Your task to perform on an android device: In the Goibibo app, search for the Value Hotel Thomson in Singapore from August 5–23 to August 15–23
Image 0: 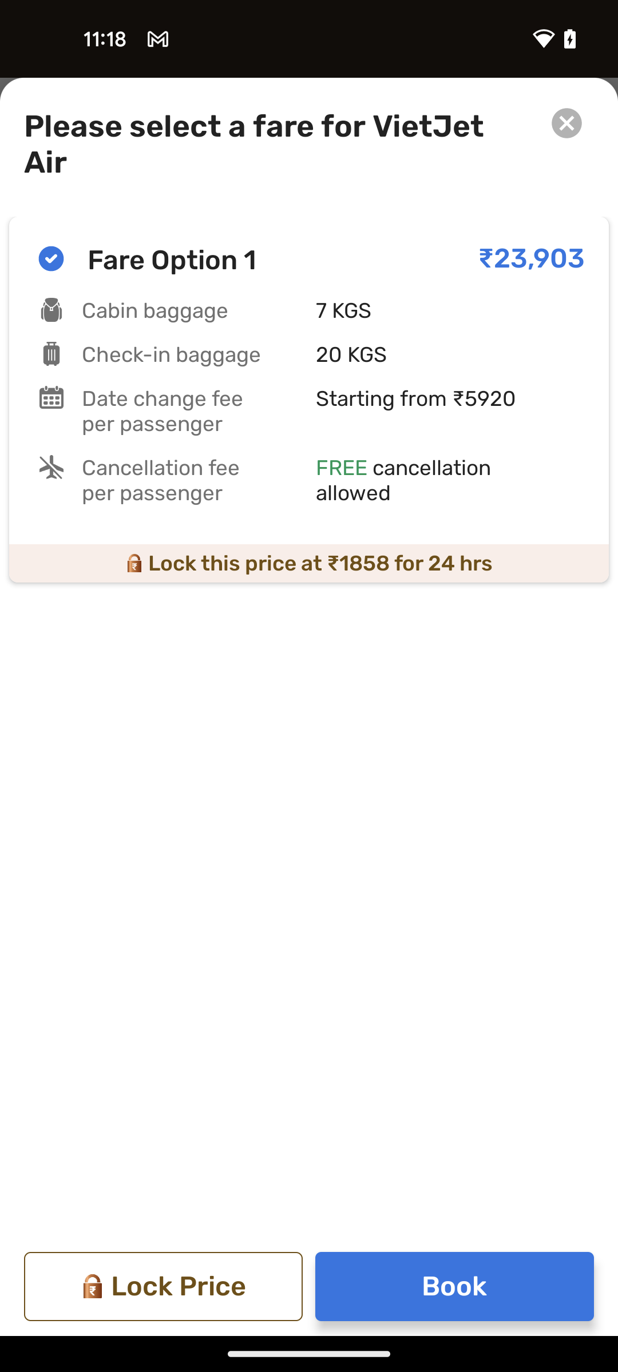
Go back to the previous page
Step 0: press back button
Image 2: 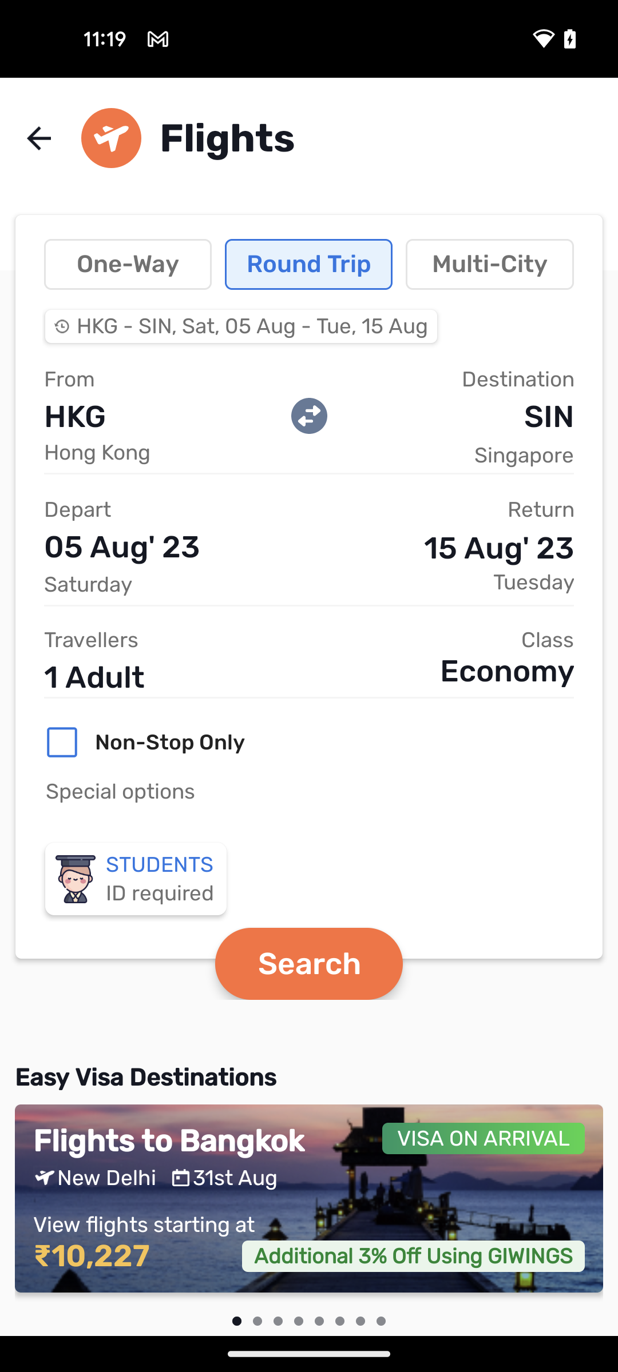
Go back to the previous page
Step 2: press back button
Image 3: 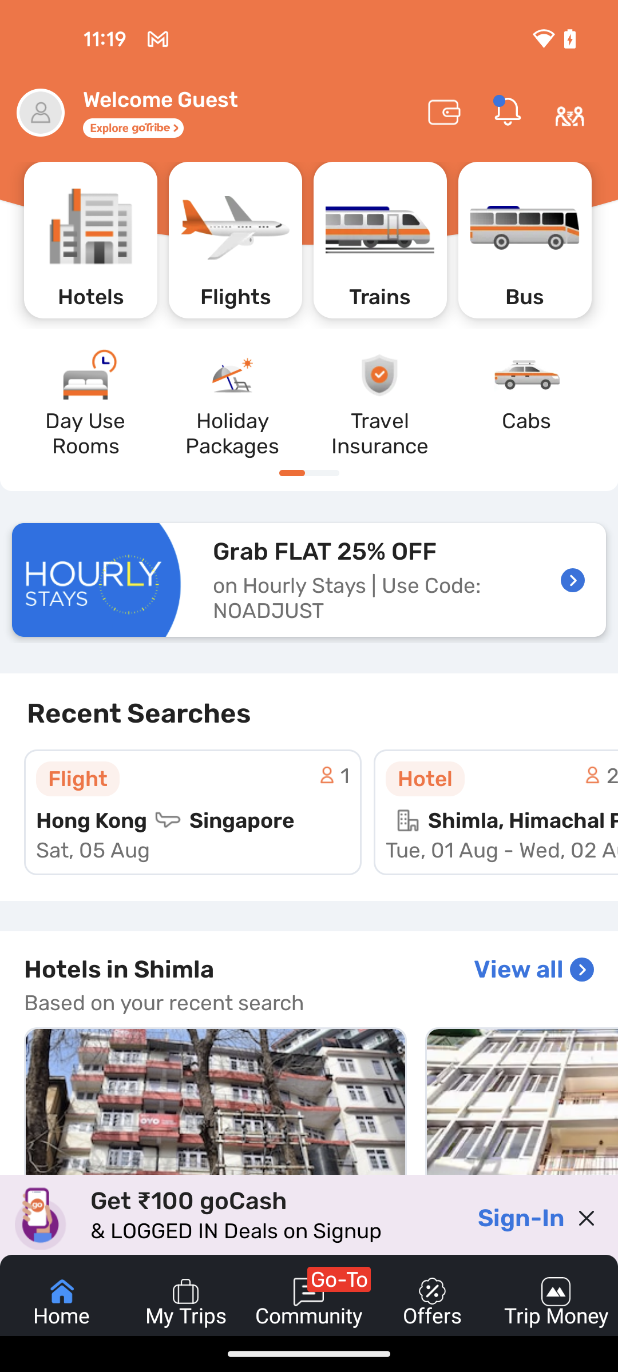
Click on the hotels section
Step 3: click (90, 240)
Image 4: 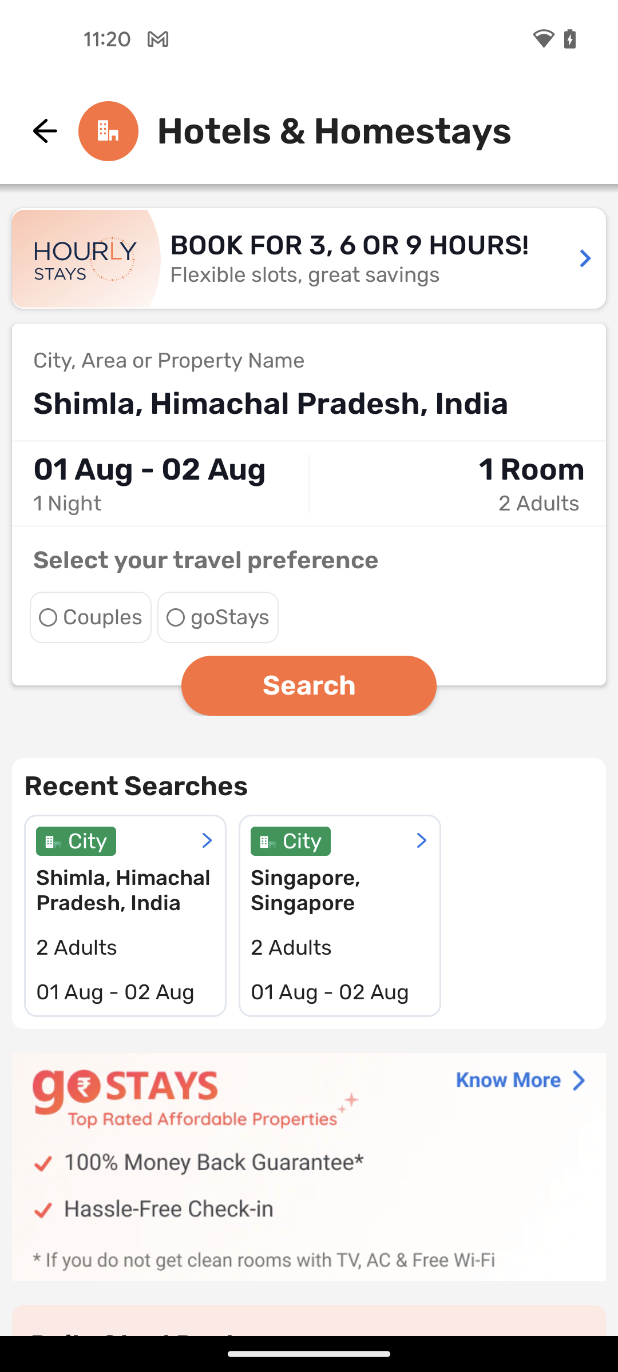
Click on the location search bar
Step 4: click (308, 404)
Image 5: 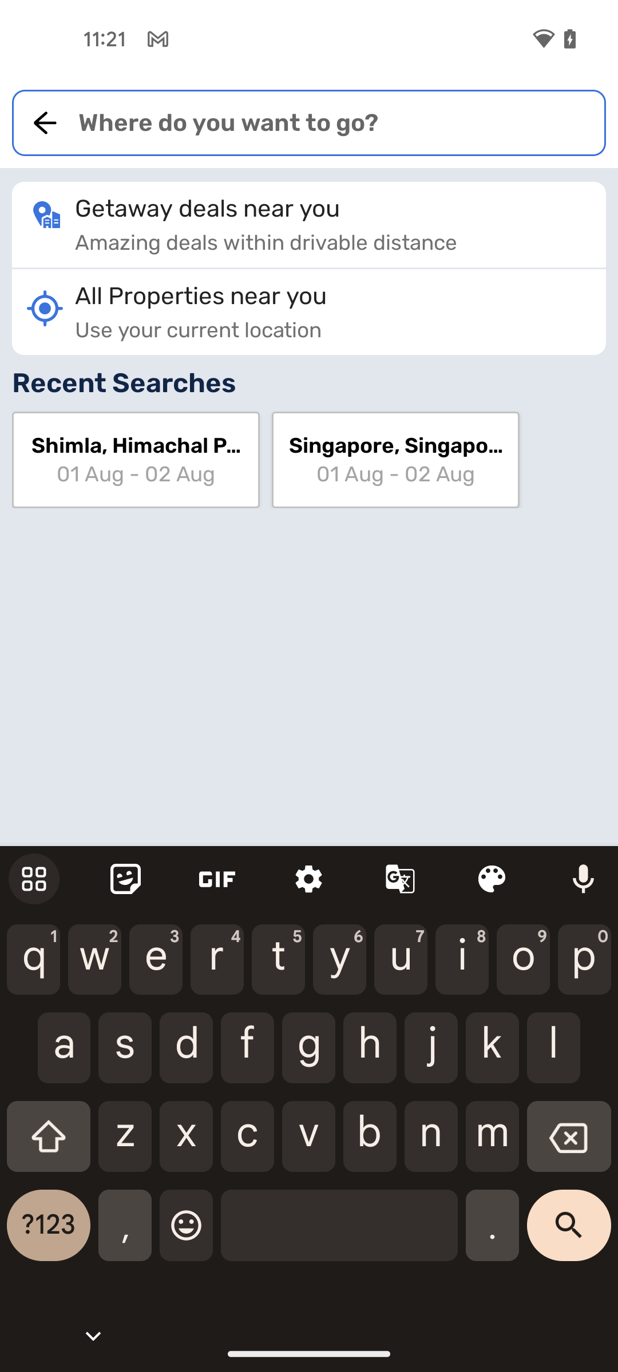
Search for Singapore 
Step 5: type "Singapore"
Image 7: 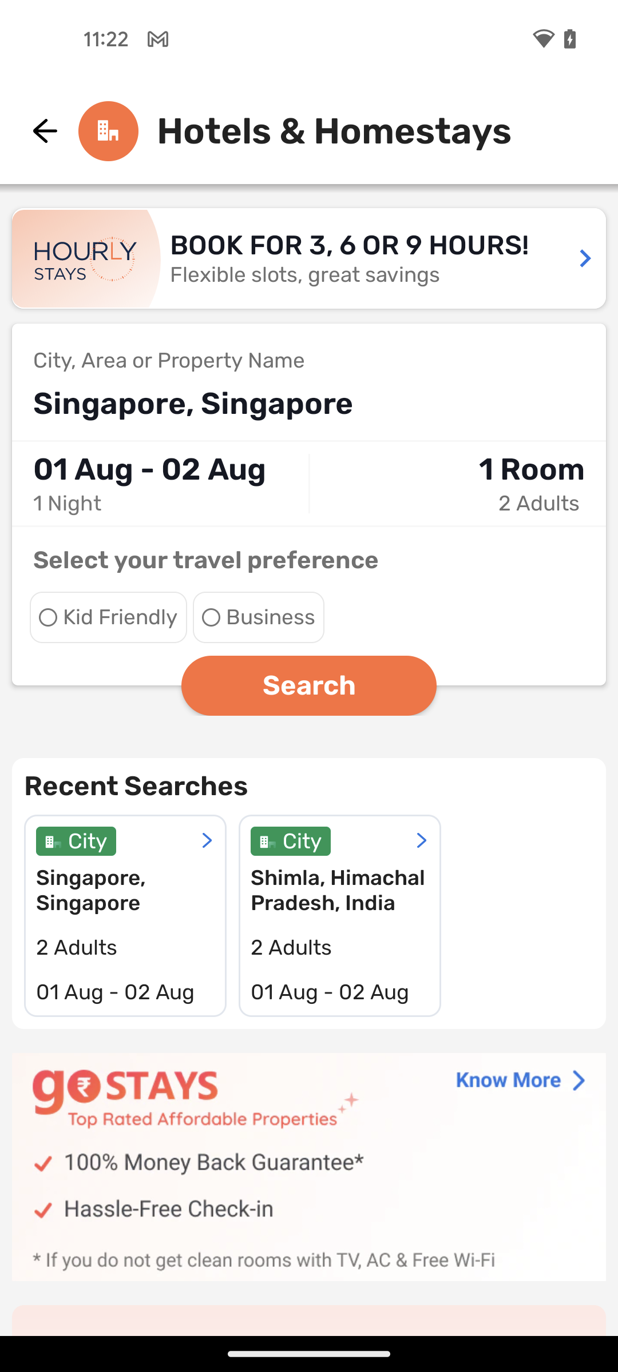
Click on the date section
Step 7: click (149, 469)
Image 8: 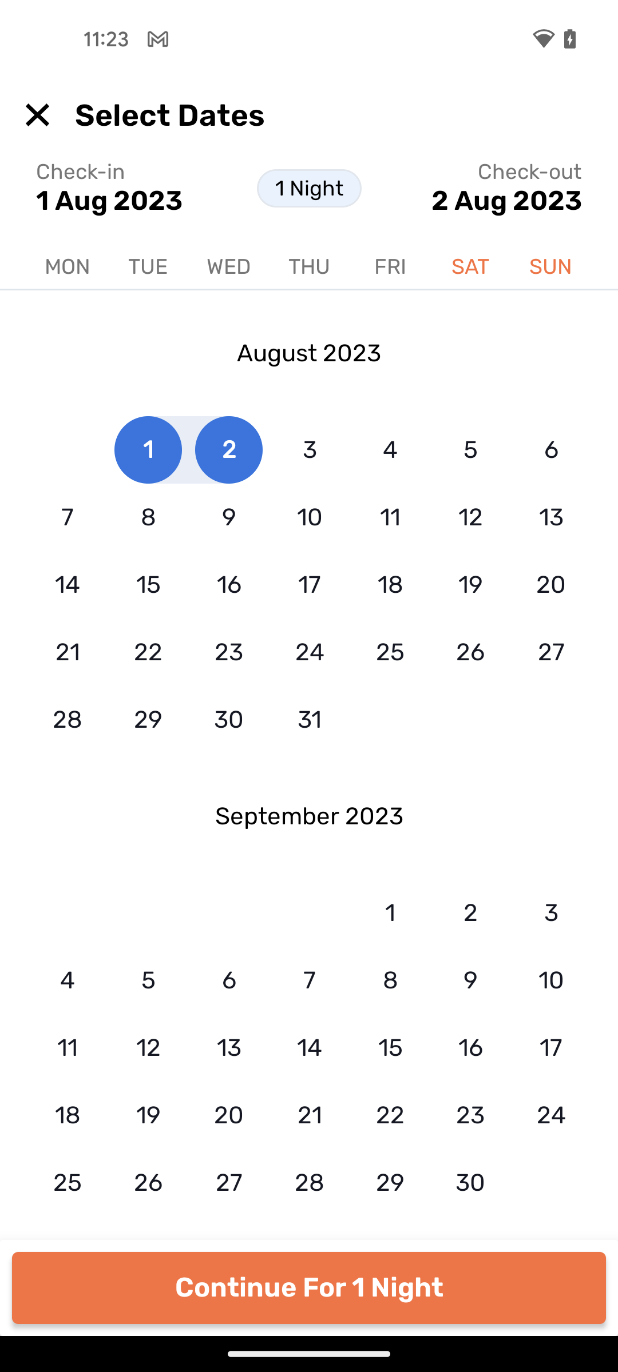
Select check in date 5 august
Step 8: click (450, 449)
Image 9: 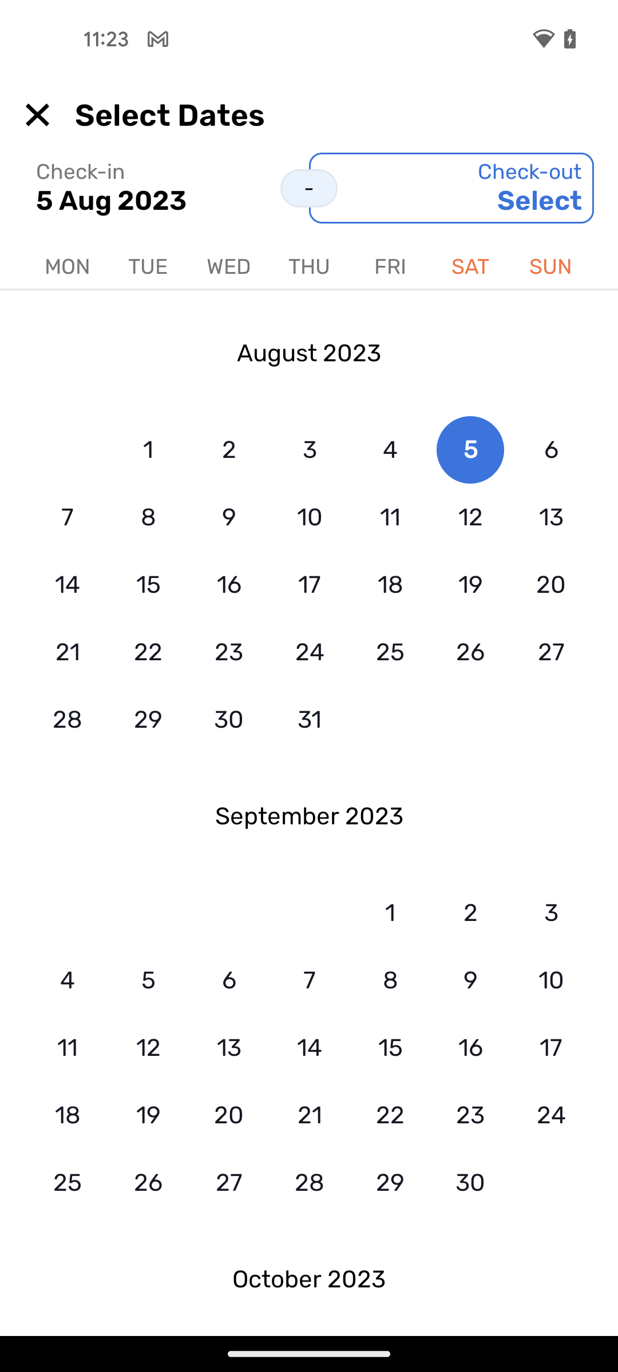
Select check out date 15 august
Step 9: click (148, 584)
Image 10: 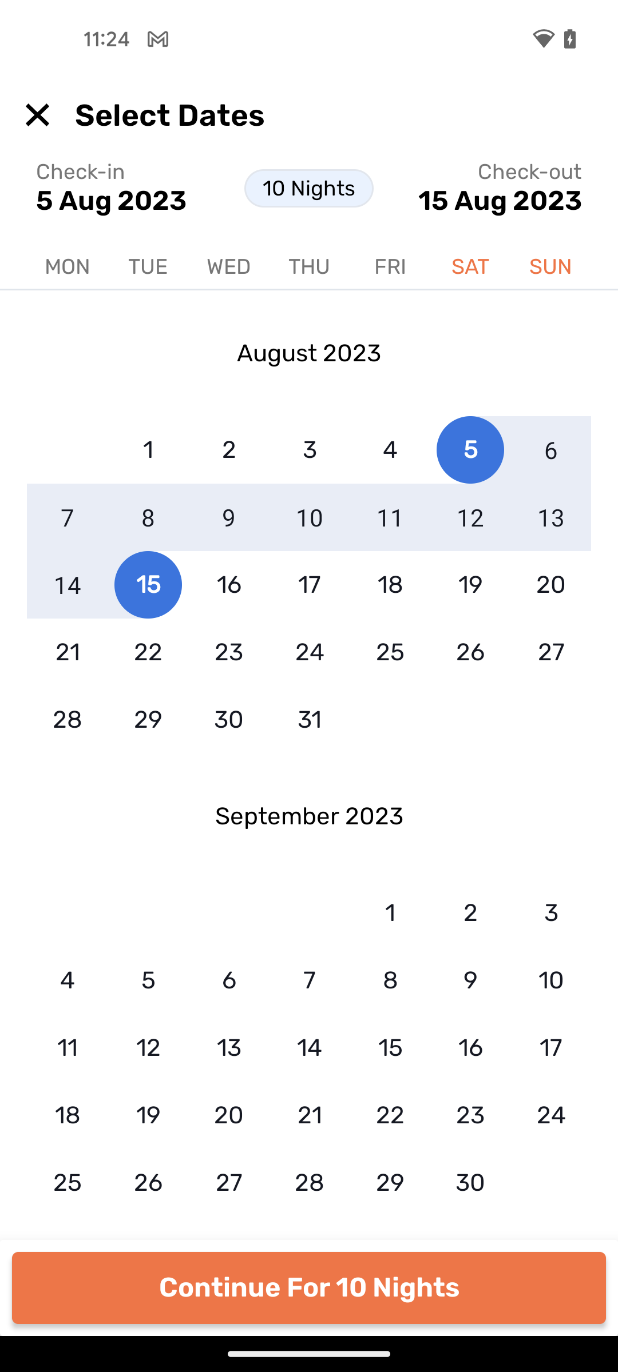
Click on the continue button at the bottom of the screen
Step 10: click (308, 1287)
Image 11: 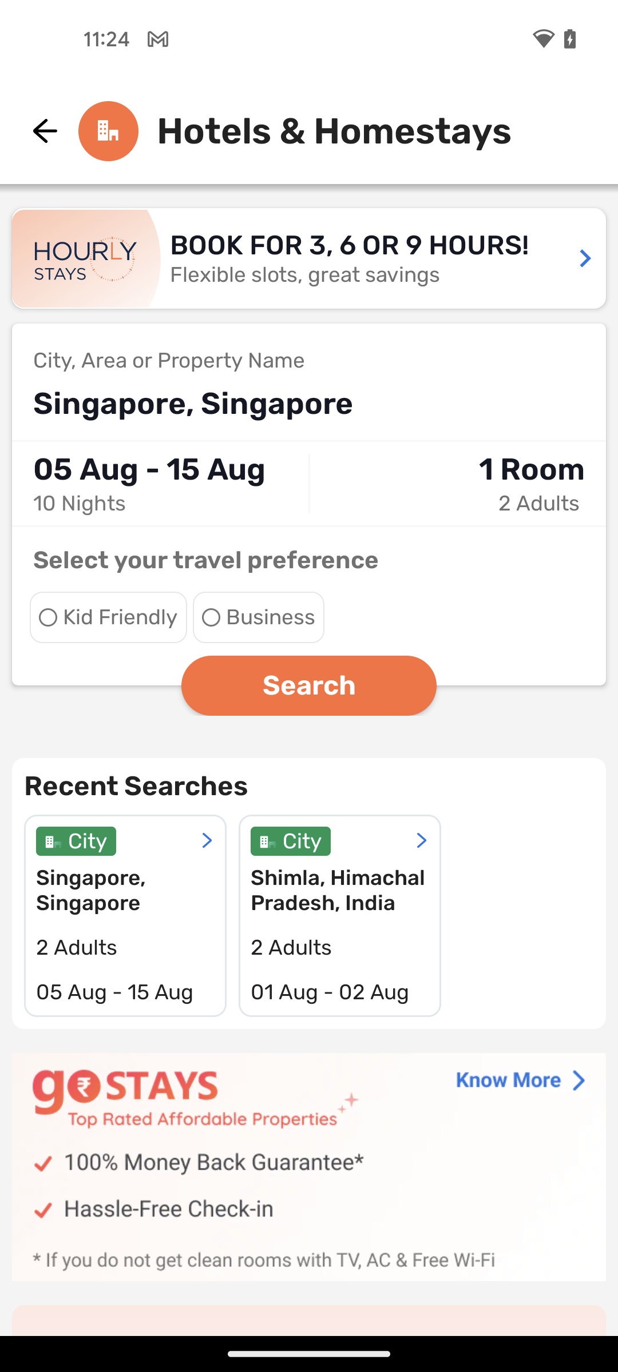
Click on the search button
Step 11: click (308, 685)
Image 12: 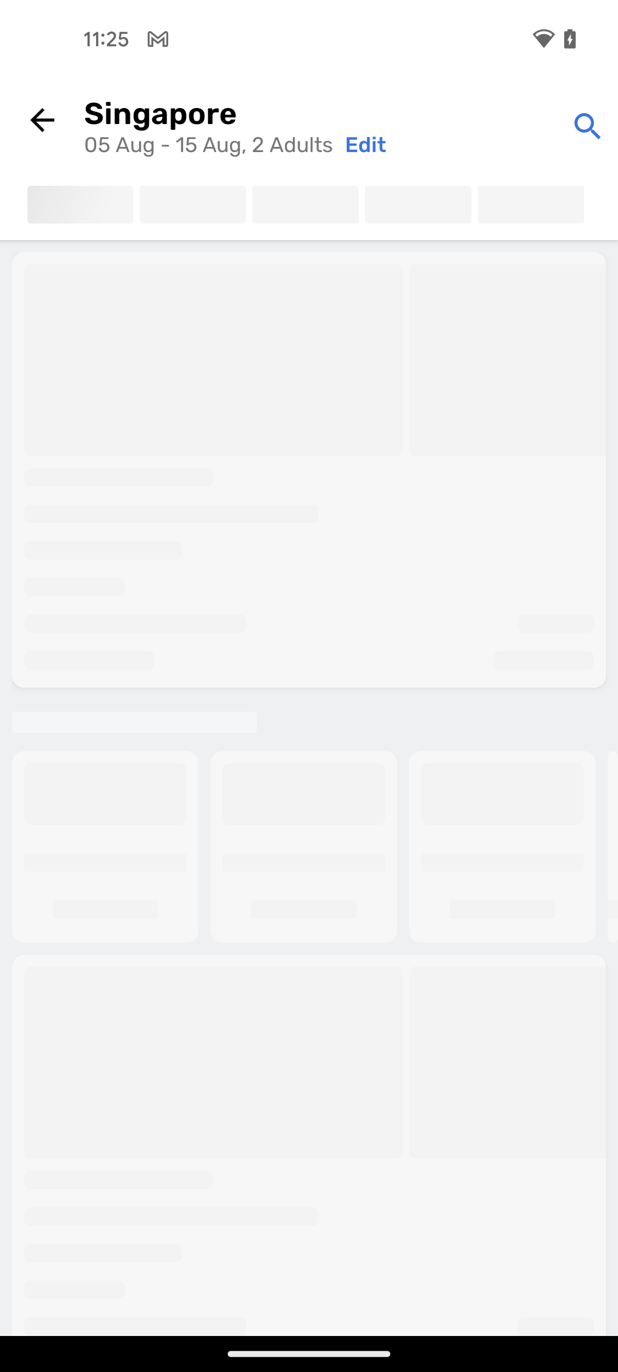
Click on the search button
Step 12: wait
Image 13: 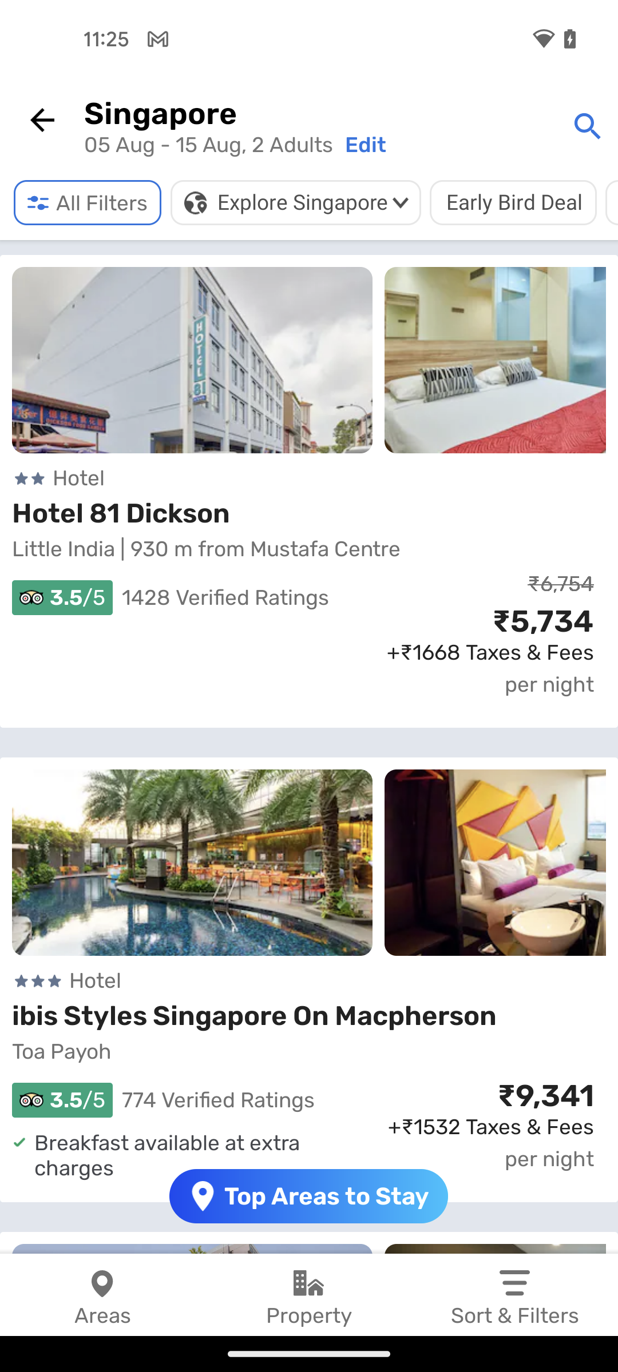
Swipe up to view the Value Hotel Thomson
Step 13: scroll down
Image 14: 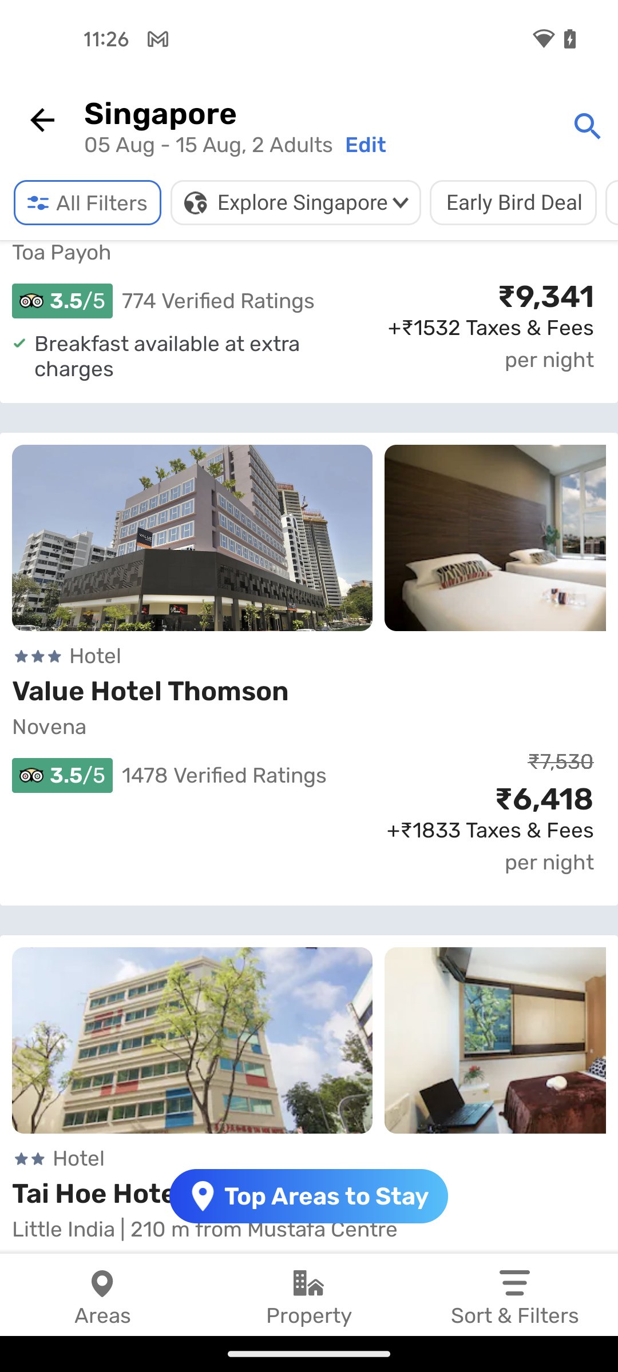
Click on the Value Hotel Thomson
Step 14: click (150, 691)